Your task to perform on an android device: I read The Qualityland Book, which is my favorite book on the ReadEra app.
Image 0: 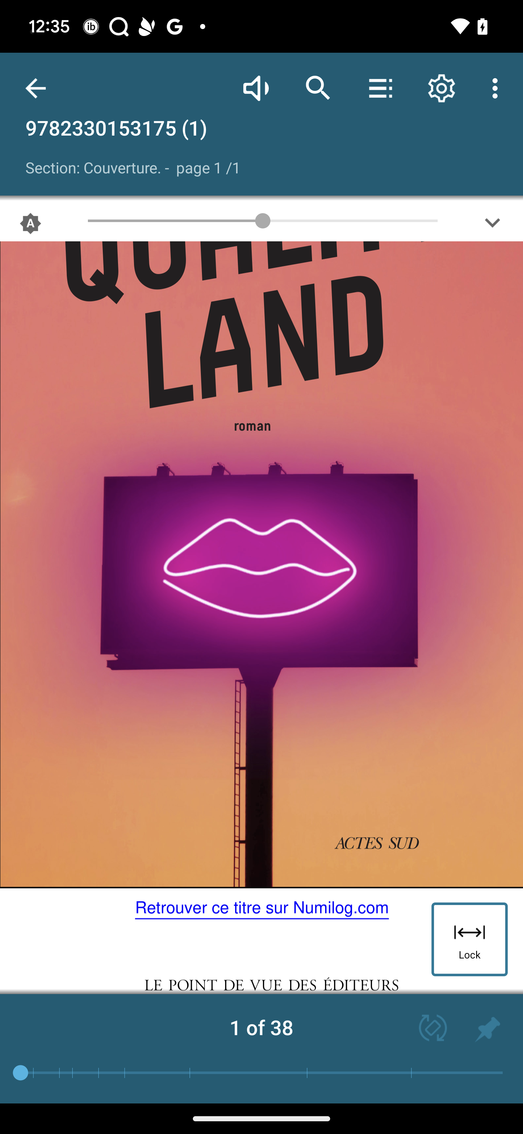
Click on the slider at the bottom of the screen to change the pages
Step 0: click (261, 1073)
Image 1: 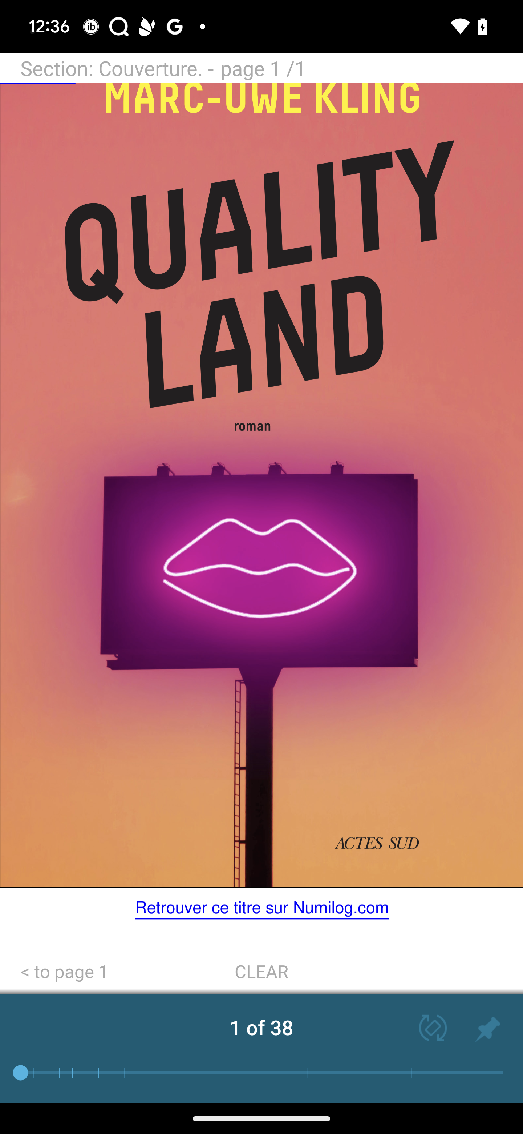
Click on the slider at the bottom of the screen to change the pages
Step 1: wait
Image 3: 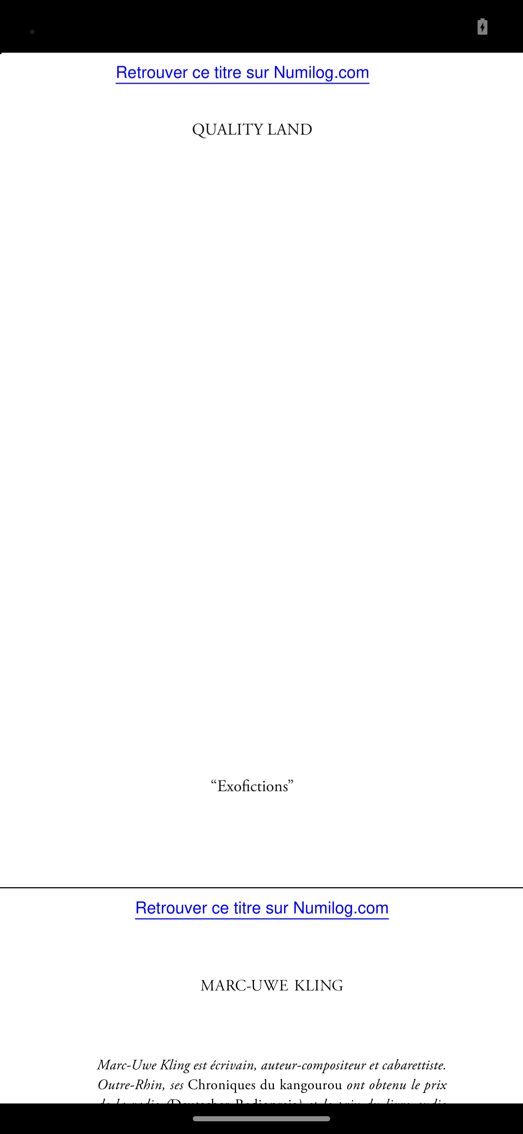
Swipe up of the screen
Step 3: scroll down